Your task to perform on an android device: Make a video call to my friend Amelia Miller using the Chat app.
Image 0: 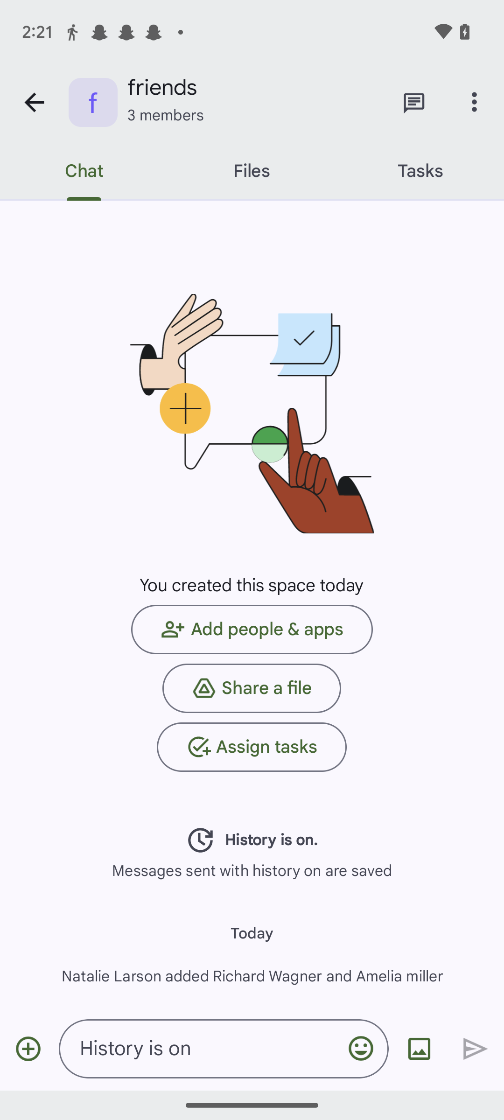
Go back to the home screen of the app.
Step 0: press back button
Image 1: 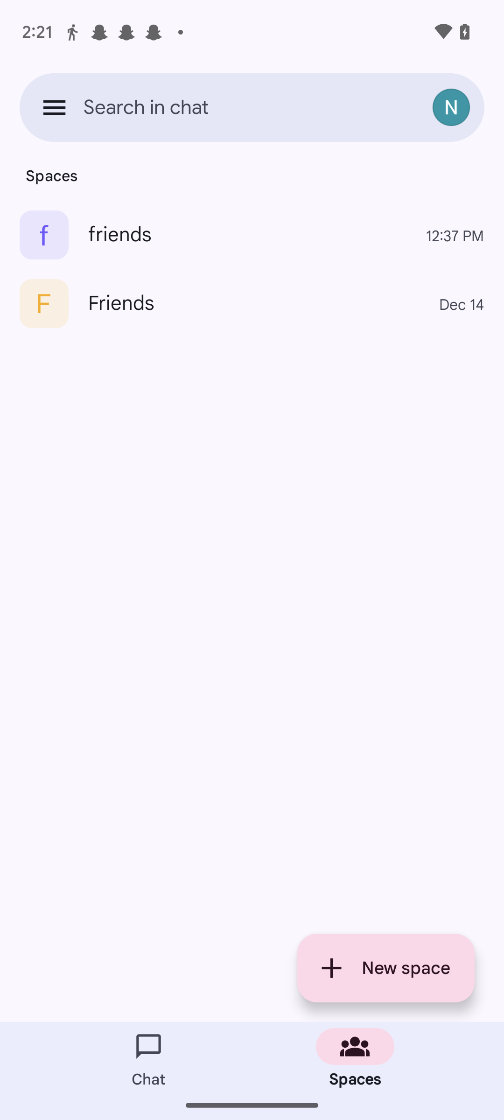
Go back to the home screen of the app.
Step 1: press back button
Image 2: 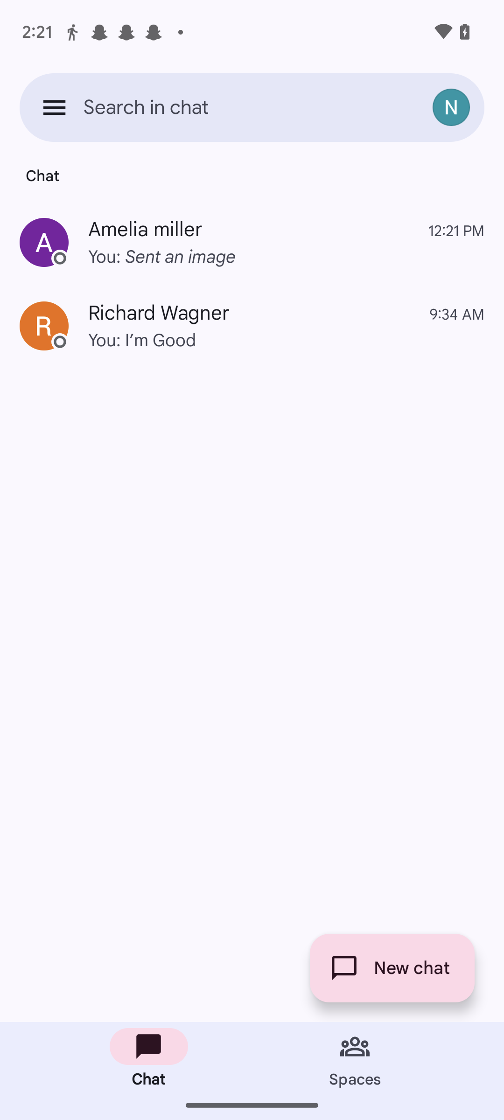
Click on the chat of Amelia Miller.
Step 2: click (252, 242)
Image 3: 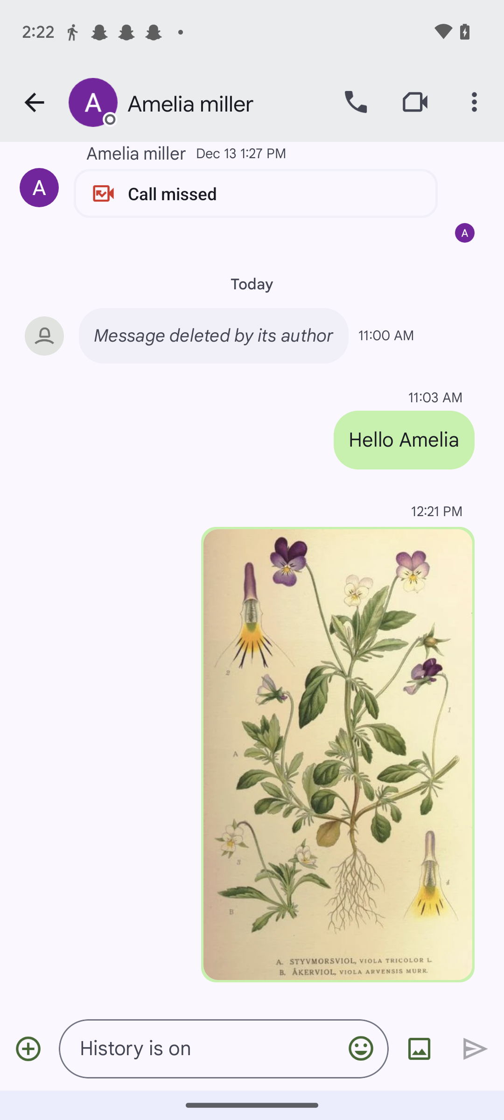
Click on the video call icon at the top-right of the screen.
Step 3: click (415, 102)
Image 4: 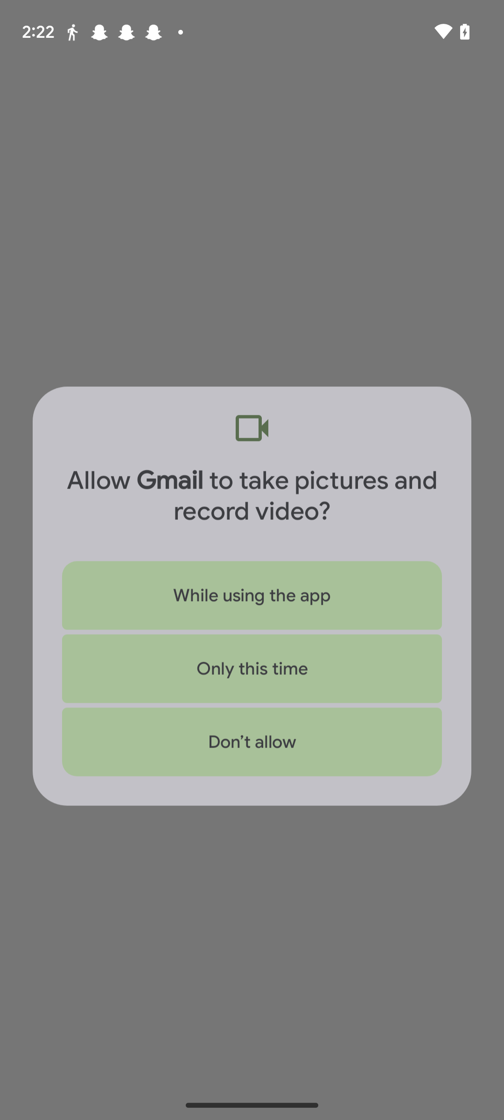
Click on the video call icon at the top-right of the screen.
Step 4: wait